Your task to perform on an android device: I want to change the timer to 11 minutes to make an apple pie in the oven on the Google Clock app.
Image 0: 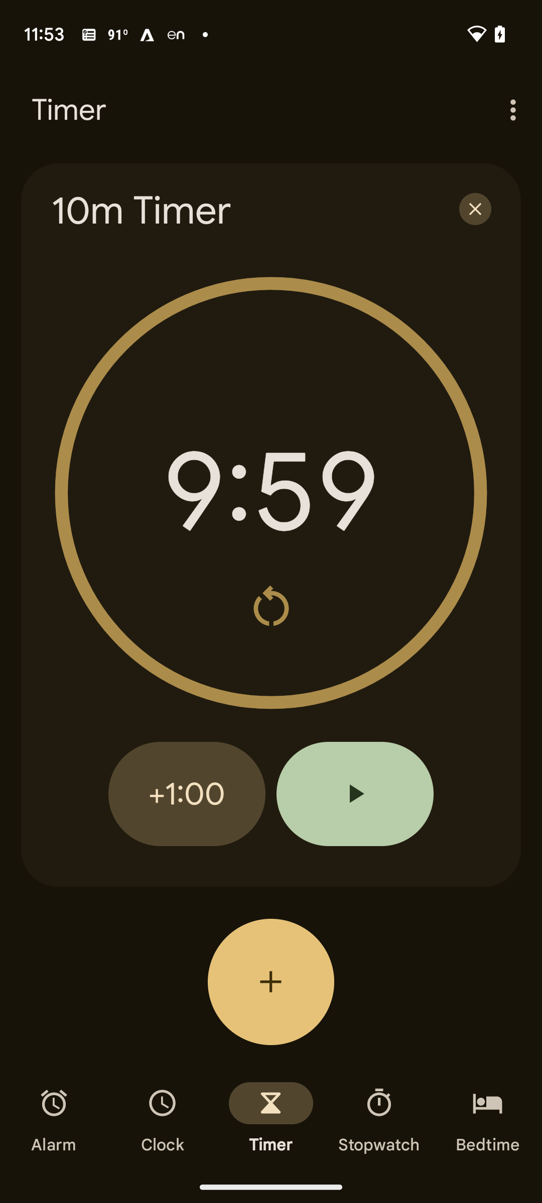
Click on plus one minute to increase the timer to Eleven minutes
Step 0: click (187, 793)